Your task to perform on an android device: It's easy to discover using maps, so open the Weather & Radar app and navigate to the weather map for Upper East Side.
Image 0: 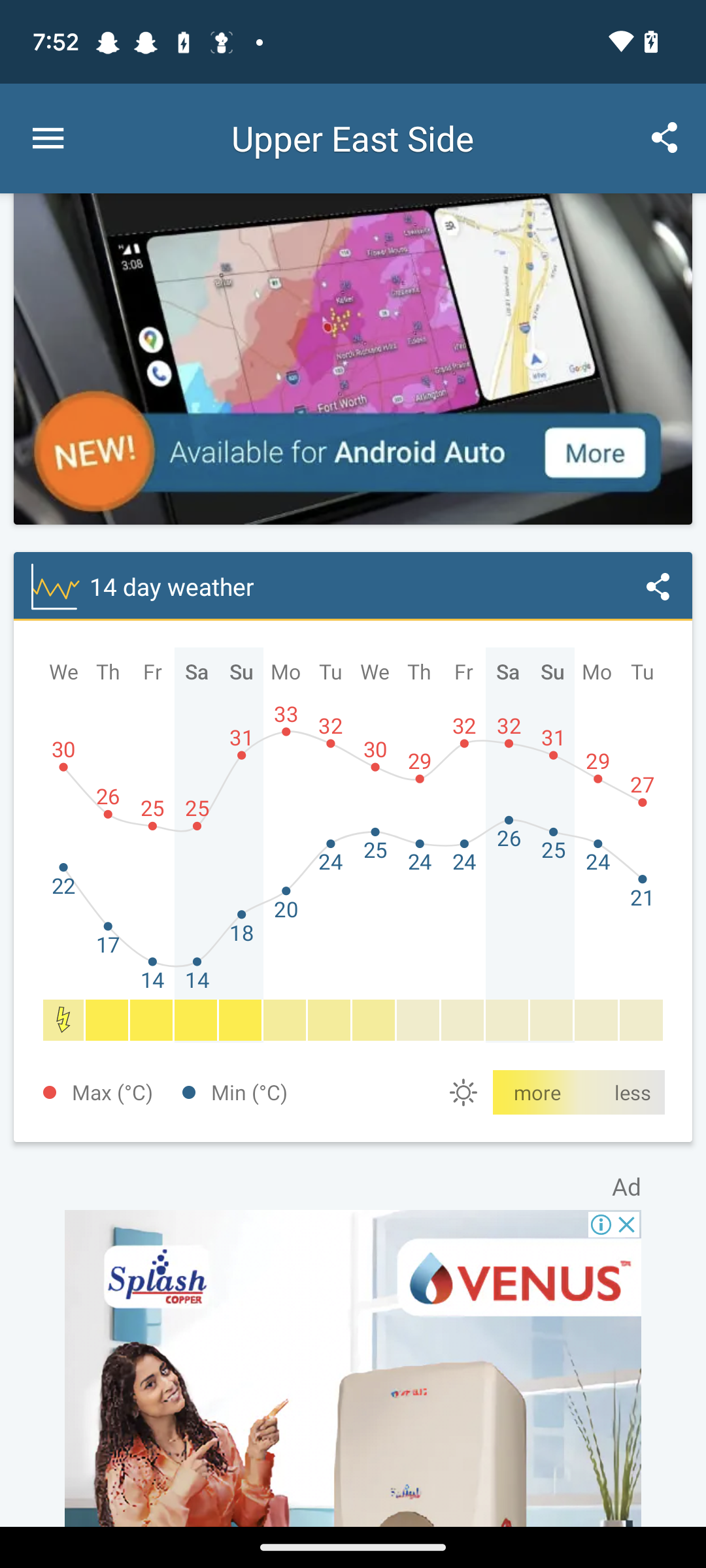
Swipe down to view the weather map
Step 0: scroll up
Image 1: 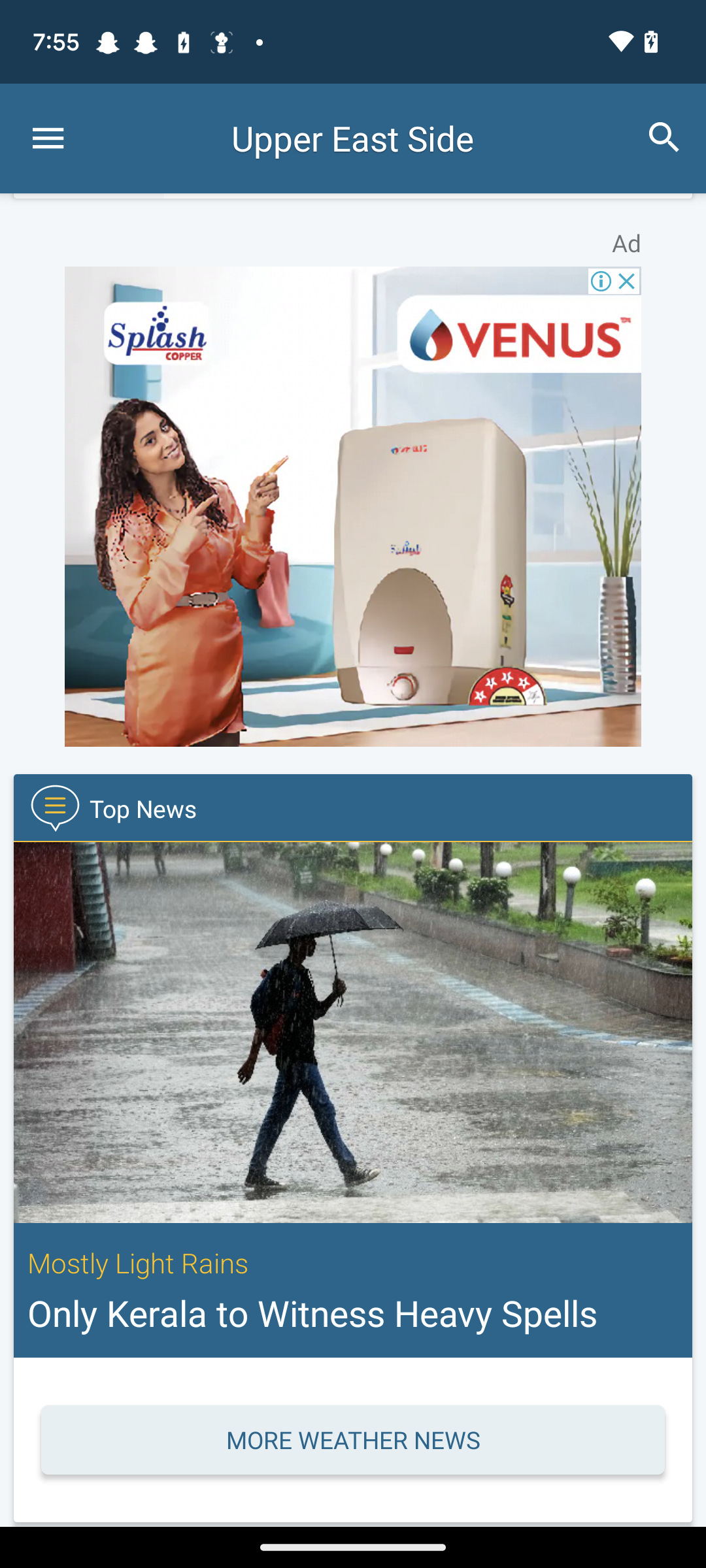
Swipe down to view the weather map
Step 1: scroll up
Image 2: 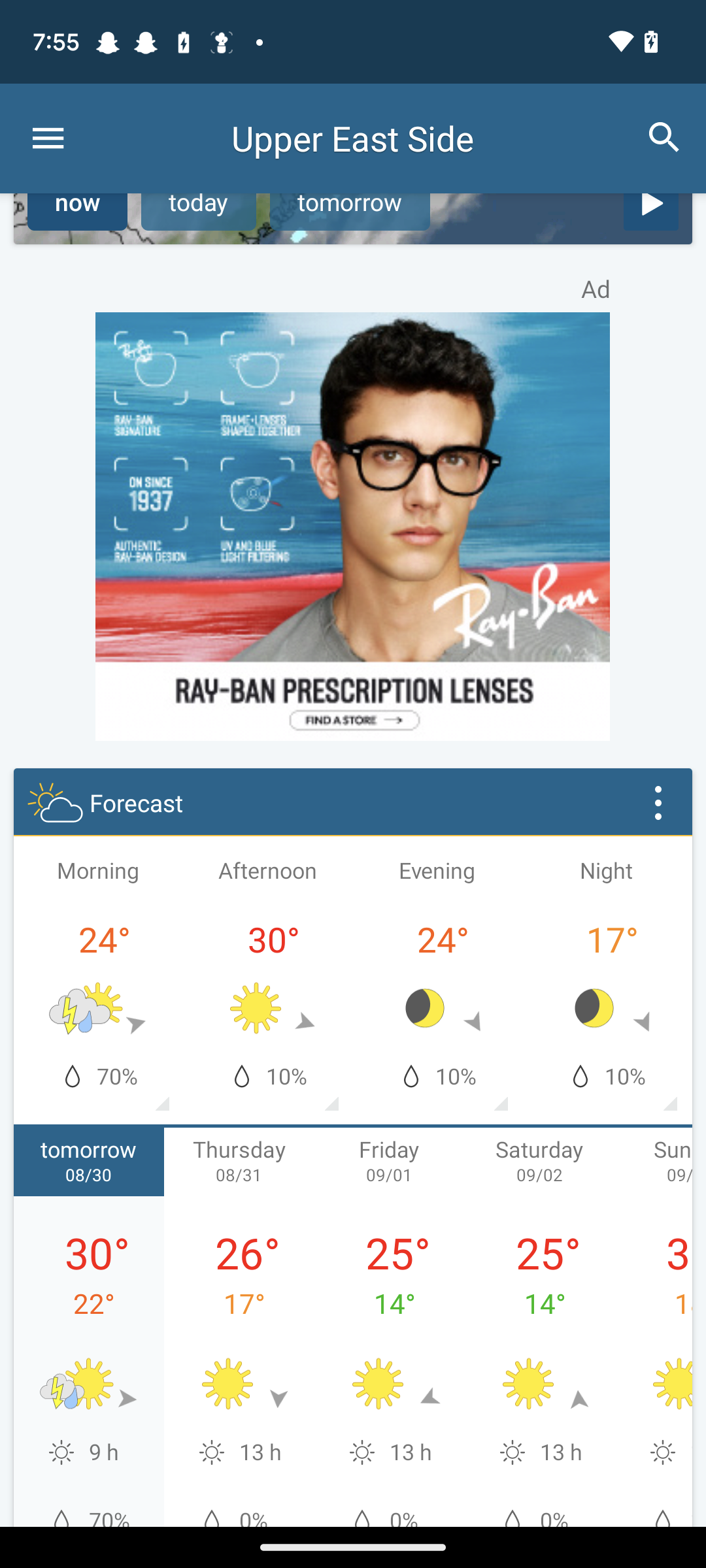
Swipe down to view the weather map
Step 2: scroll up
Image 3: 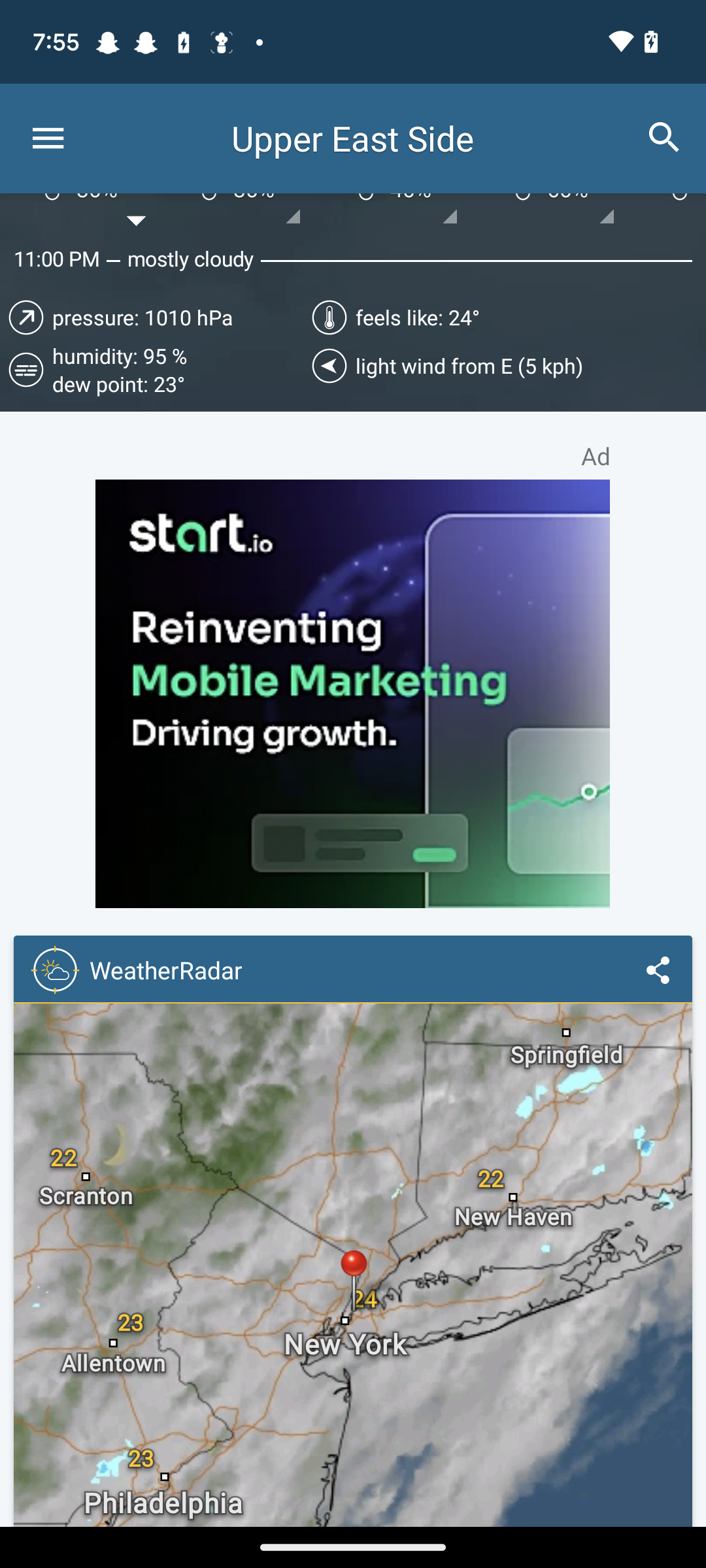
click on the weather map
Step 3: click (353, 1265)